Your task to perform on an android device: Share the code file to dbwscratch.test.id10@gmail.com in MobiDrive app.
Image 0: 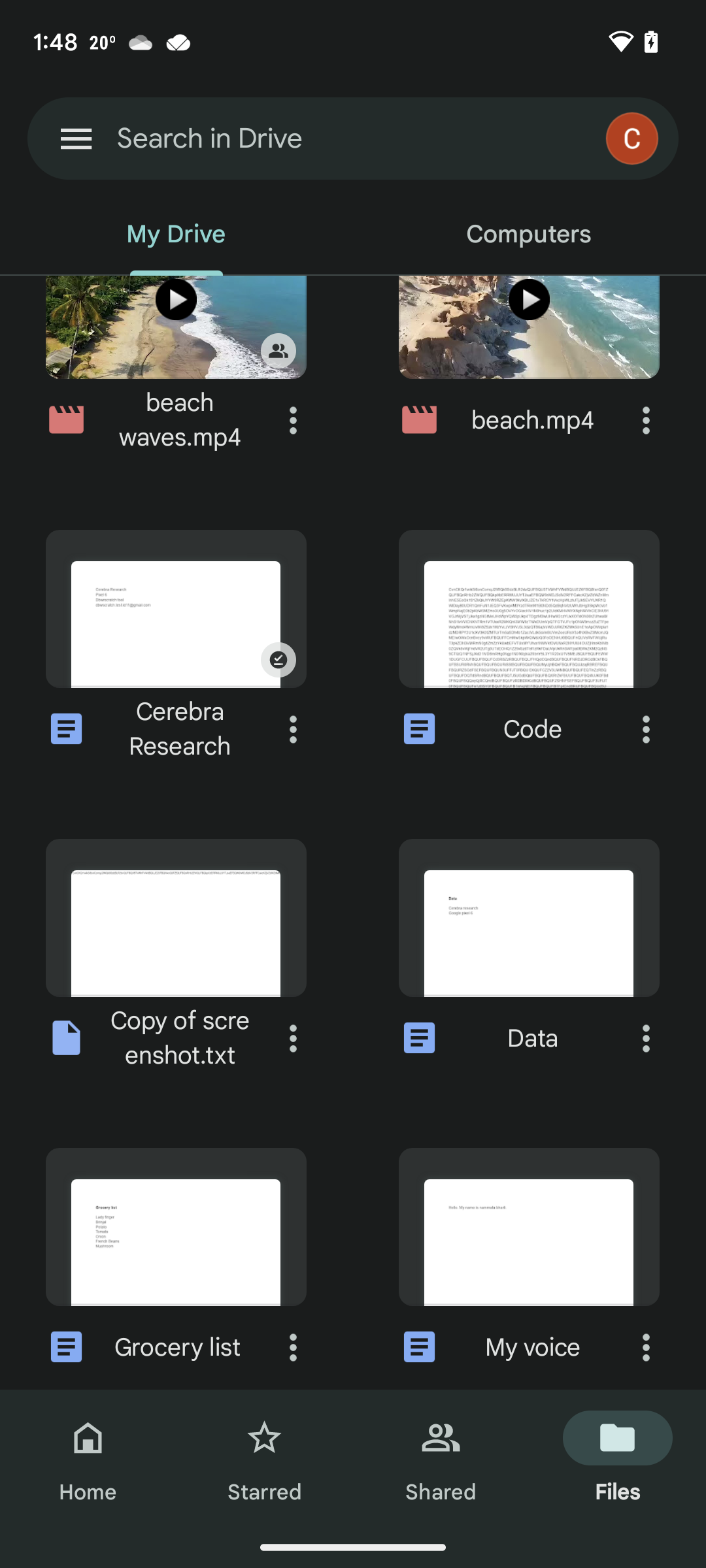
Open the MobiDrive app
Step 0: open app "MobiDrive"
Image 1: 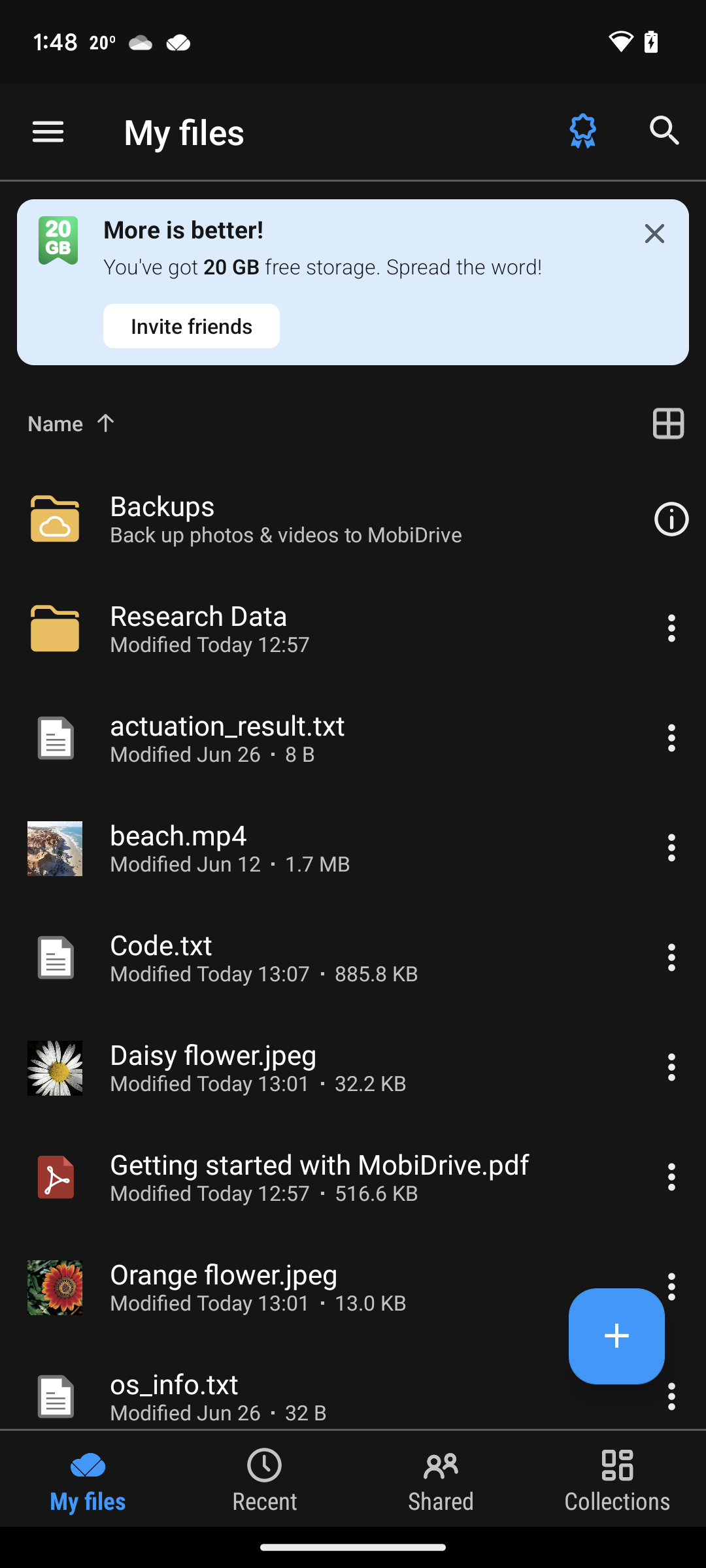
Click on the three dots next to the code file
Step 1: click (353, 958)
Image 2: 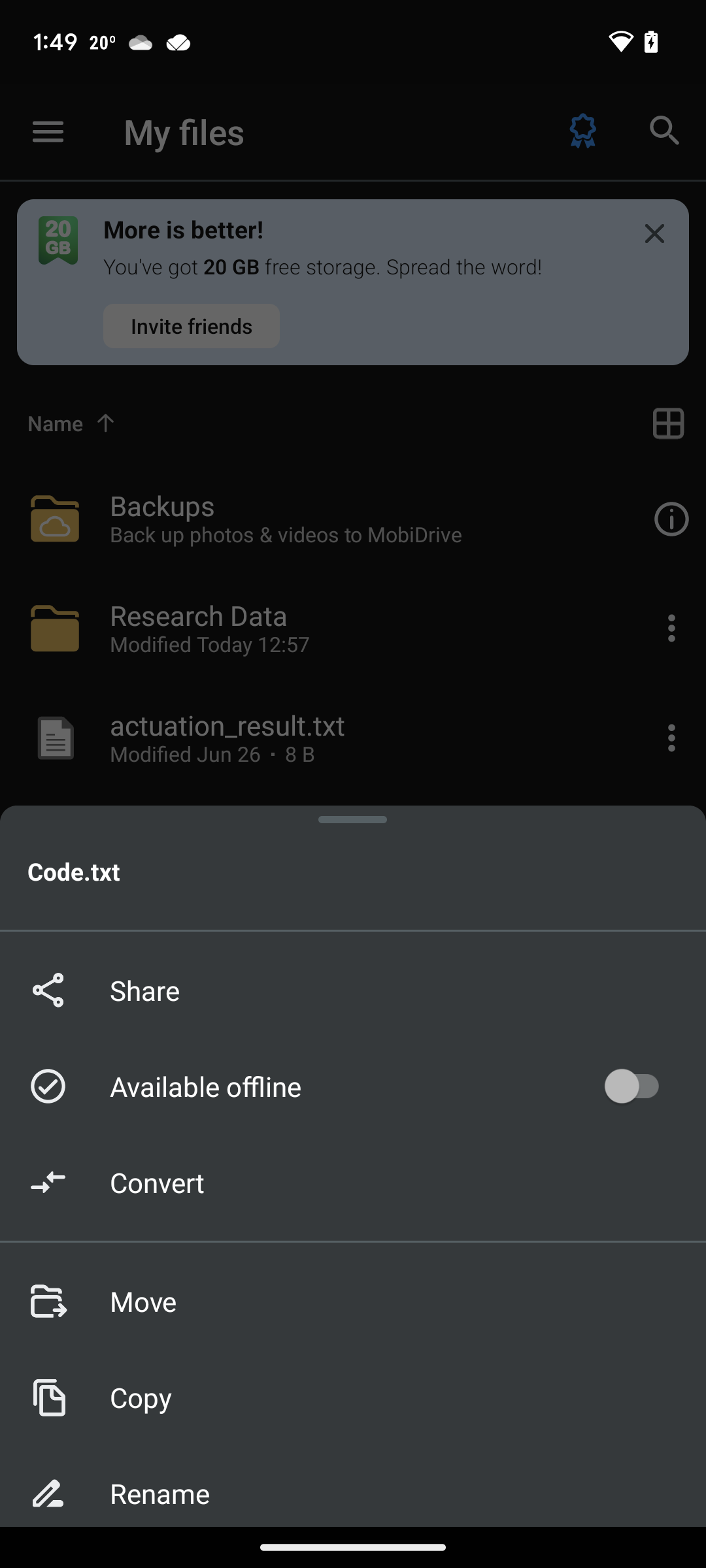
Click on the share option in the drawer
Step 2: click (353, 990)
Image 3: 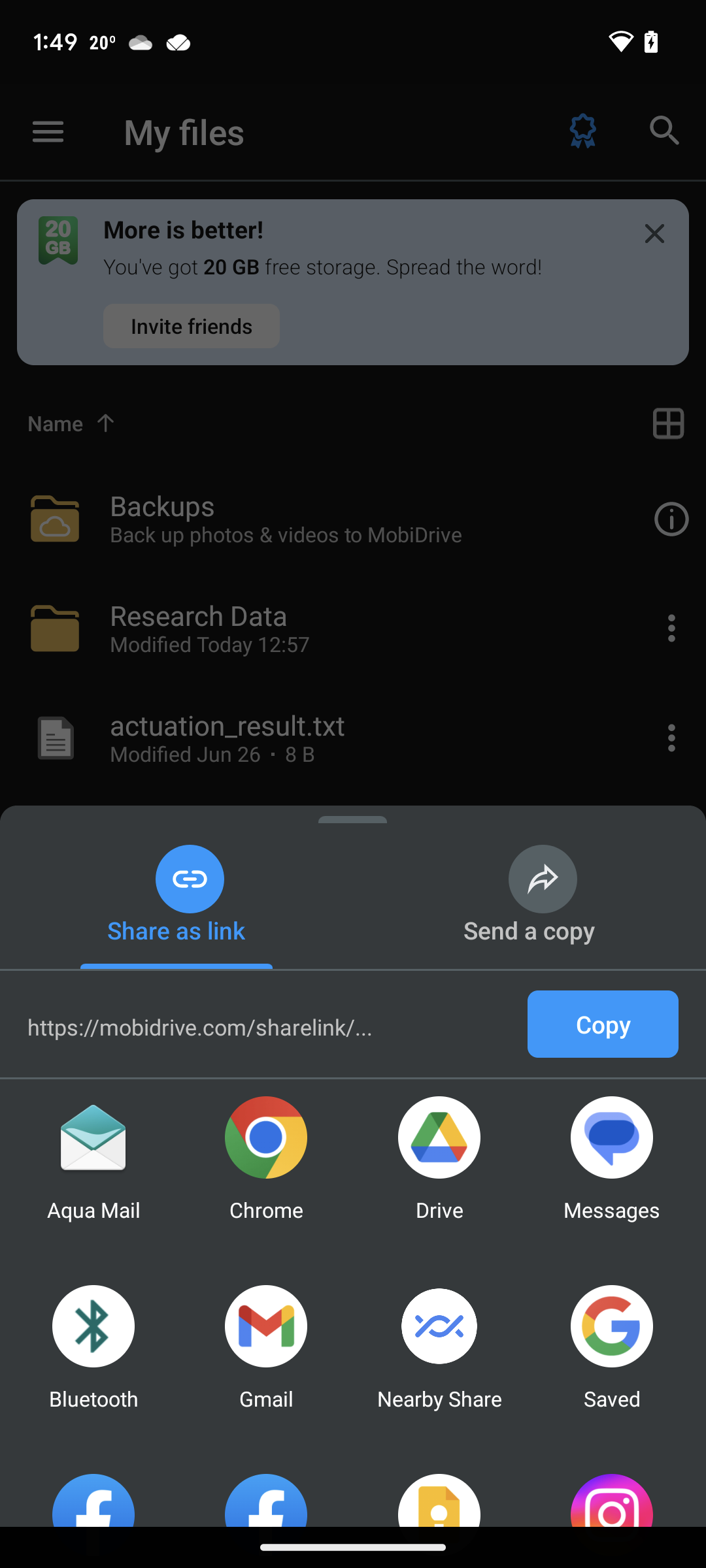
Click on the gmail option 
Step 3: click (266, 1362)
Image 4: 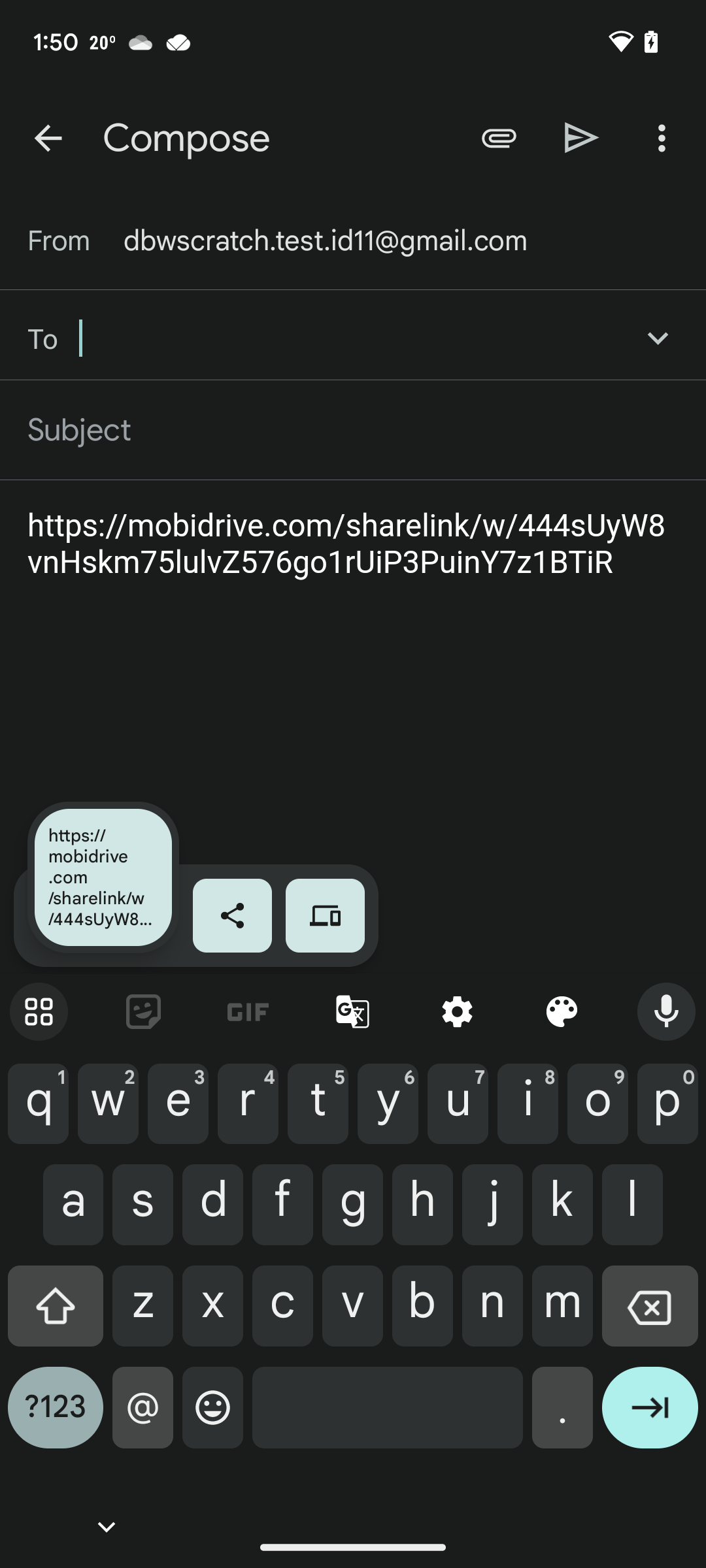
Enter the email id dbwscratch.test.id10@gmail.com in "to" text box
Step 4: type "dbwscratch.test.id10@gmail.com"
Image 5: 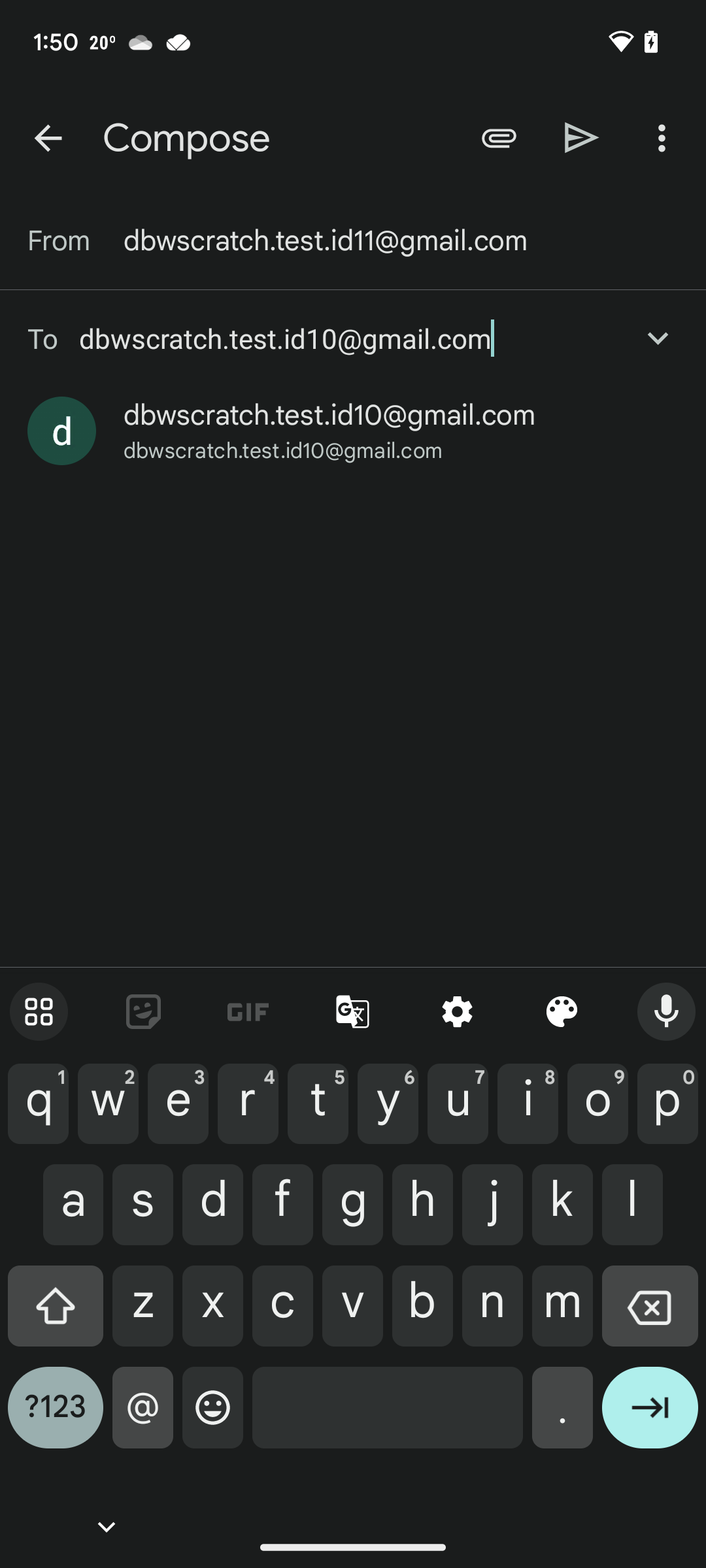
Click on the enter icon on the keyboard
Step 5: click (650, 1418)
Image 6: 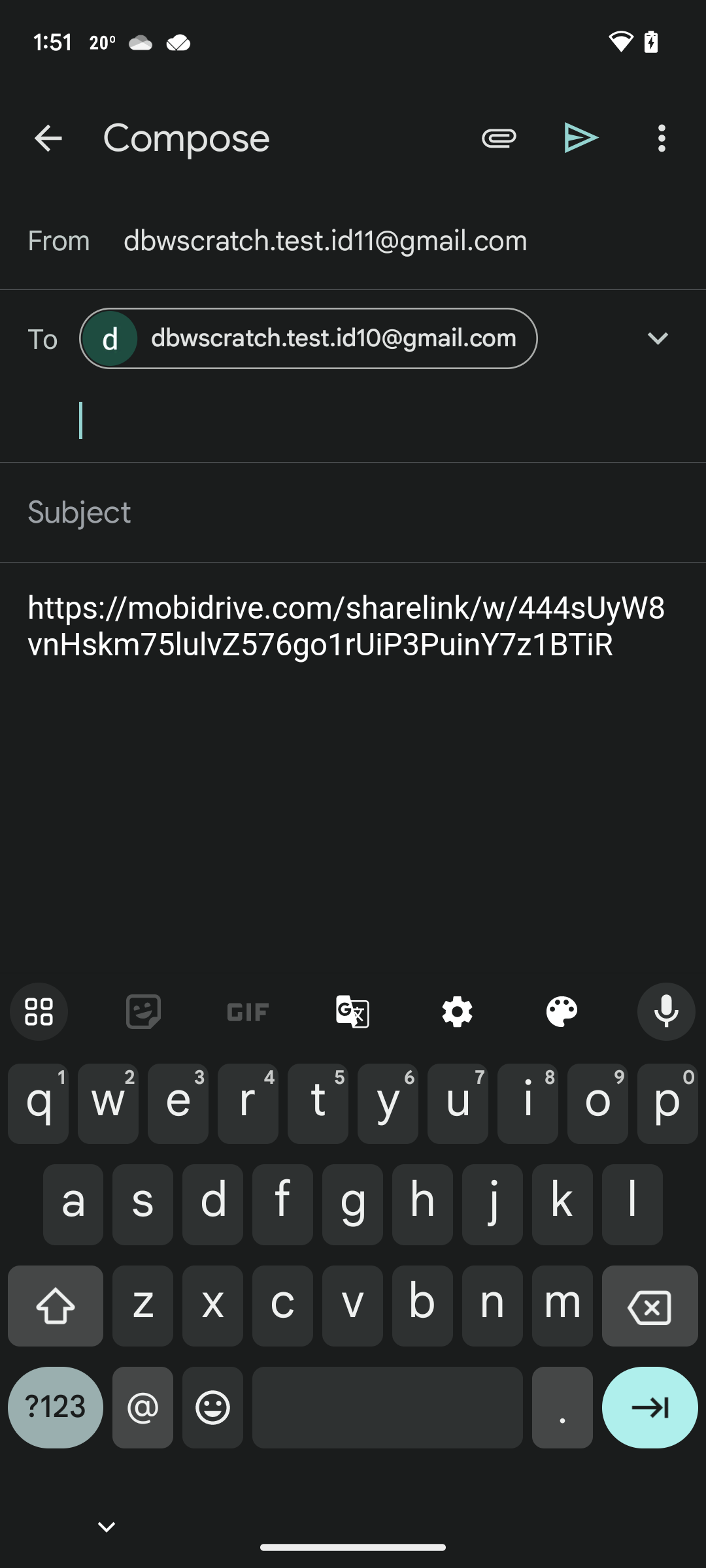
Click on the send icon at the top of the screen
Step 6: click (582, 138)